Your task to perform on an android device:  Read Reviews from other shoppers to see what they think about Furry Suede Basketball blue colorful in the Alibaba.com app.
Image 0: 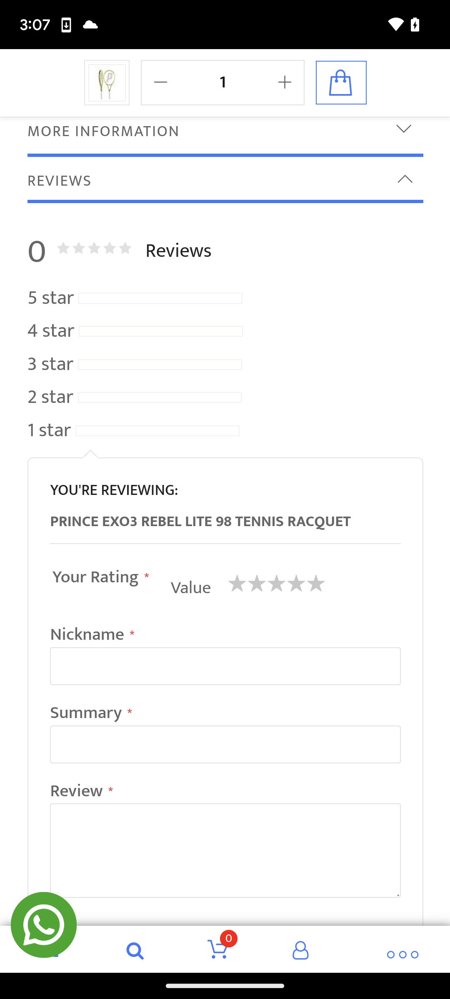
Open Alibaba.com app.
Step 0: open app "Alibaba.com"
Image 1: 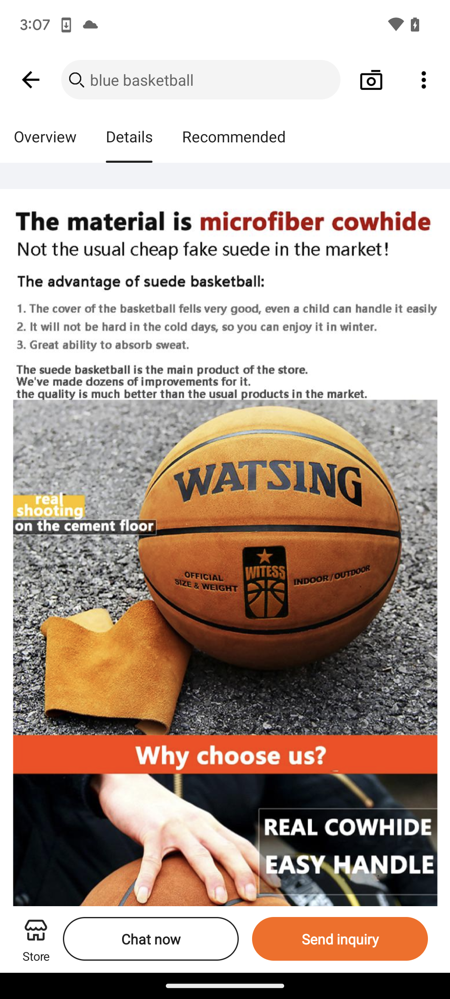
Swipe down.
Step 1: scroll up
Image 2: 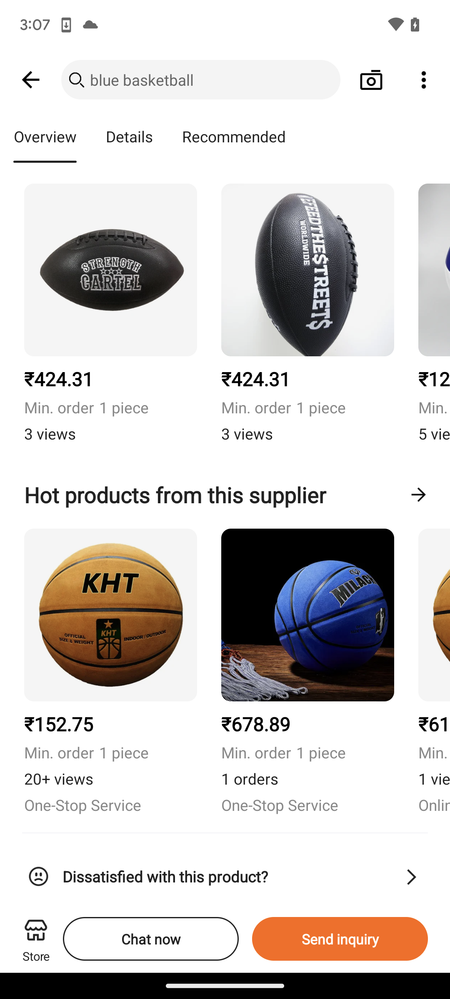
Swipe down to Review.
Step 2: scroll up
Image 3: 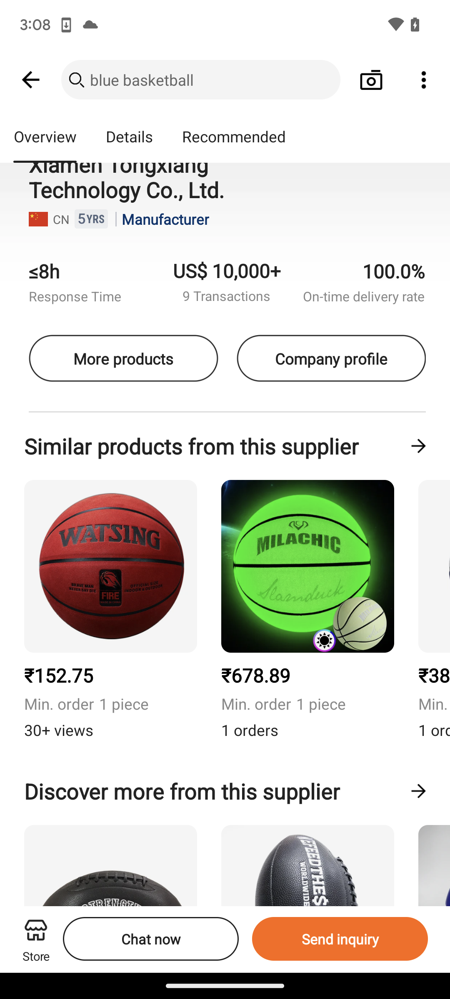
Swipe down to Review.
Step 3: scroll up
Image 4: 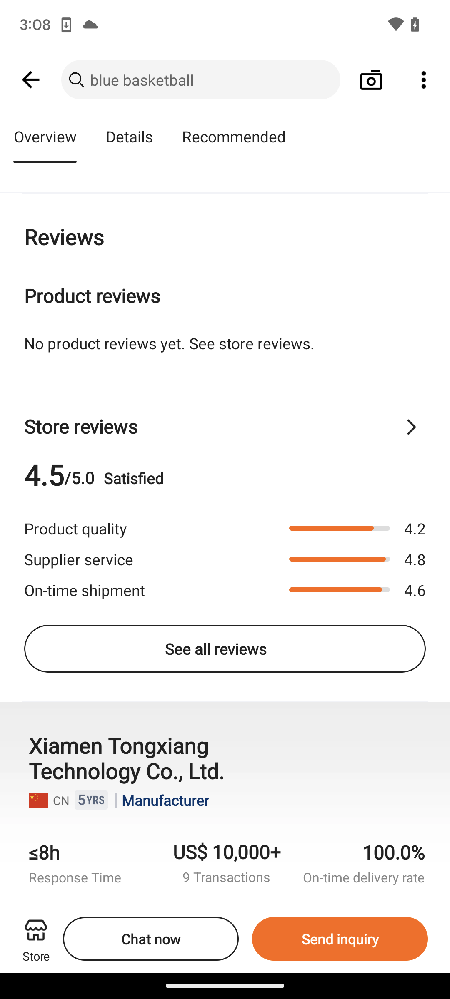
Click on the See all reviews option.
Step 4: click (216, 649)
Image 5: 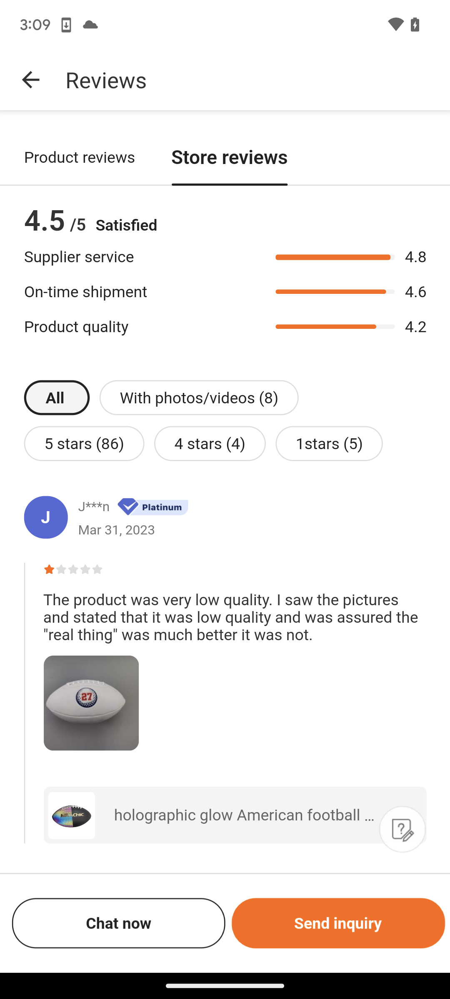
Swipe up.
Step 5: scroll down
Image 7: 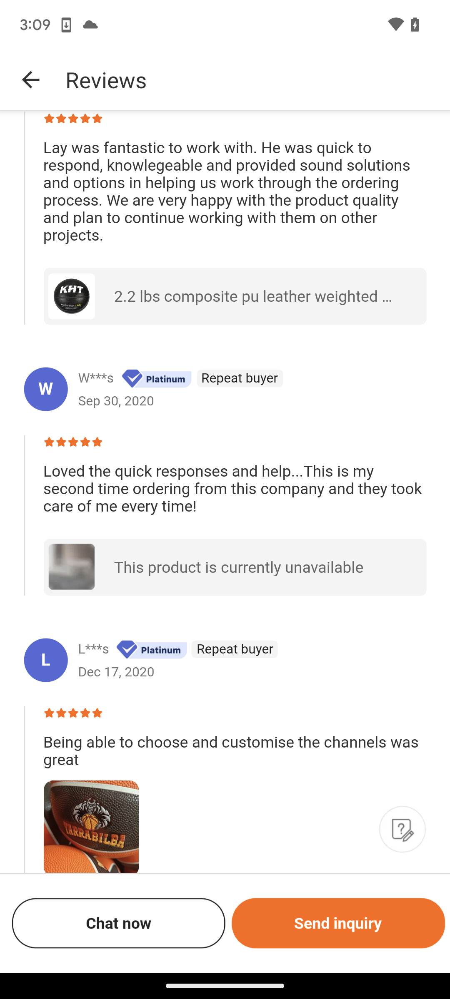
Swipe up.
Step 7: scroll down
Image 8: 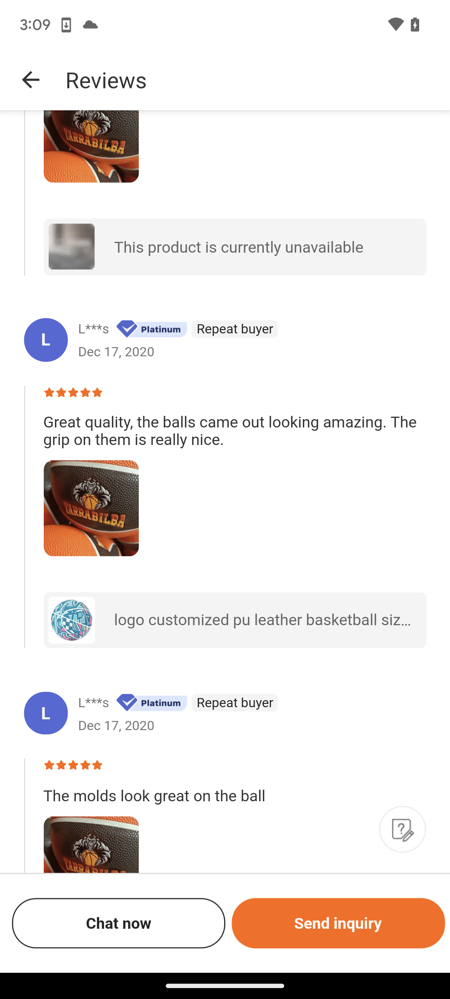
Swipe up.
Step 8: scroll down
Image 9: 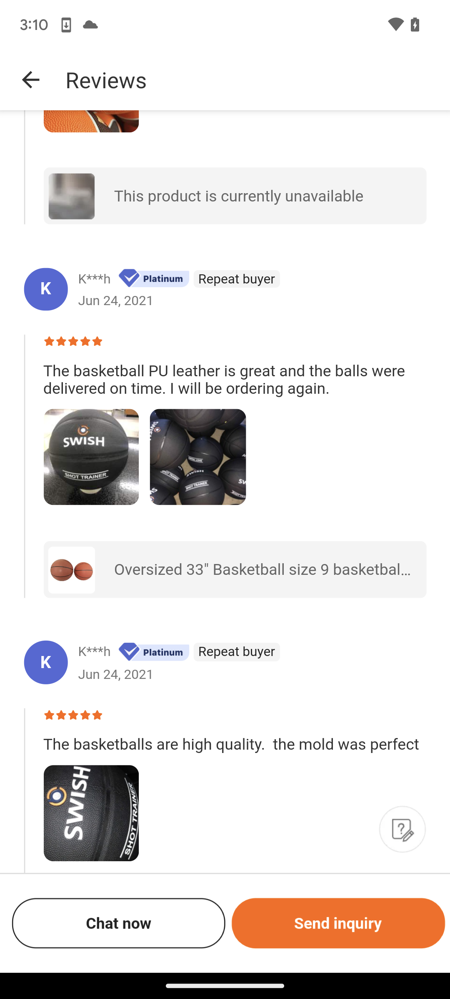
Swipe up.
Step 9: scroll down
Image 10: 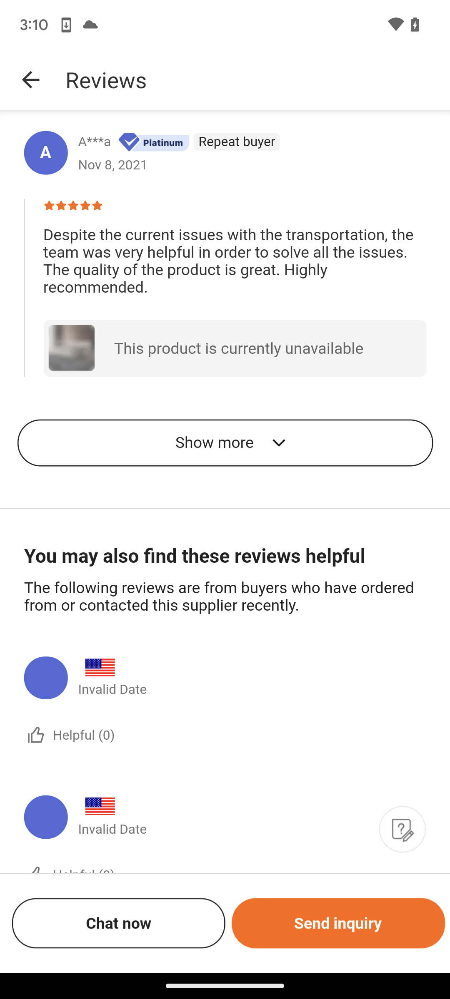
Swipe up.
Step 10: scroll down